Your task to perform on an android device: My friend wants to buy something for me, so please share the reminder "Shopping" on the Reminder app with him via email at Thomas123@gmail.com.
Image 1: 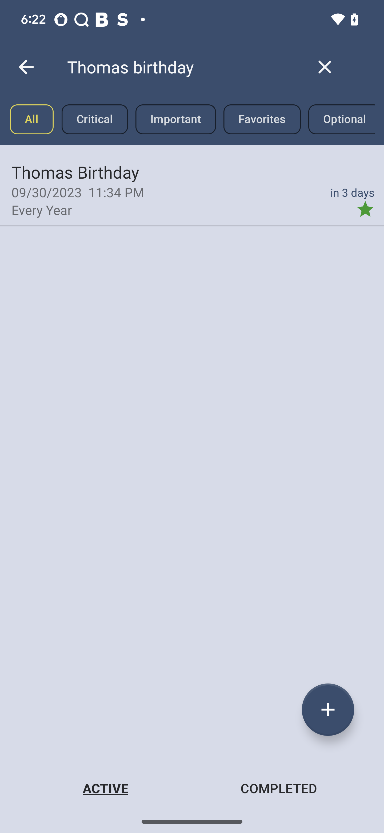
Go back to the previous page
Step 1: press back button
Image 2: 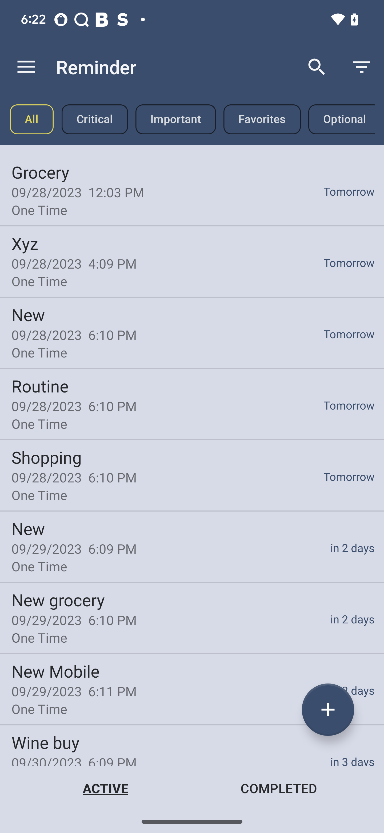
Click on the shopping reminder
Step 2: click (71, 477)
Image 3: 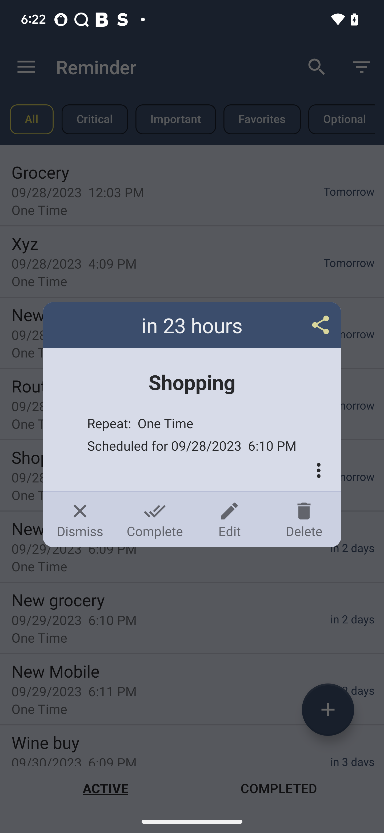
Click on the share icon
Step 3: click (192, 325)
Image 4: 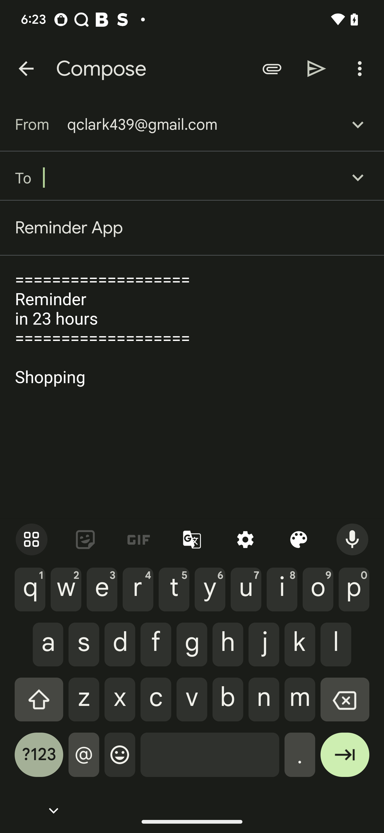
Type Thomas123@gmail.com in the recipient tab
Step 4: type "Thomas123@gmail.com"
Image 5: 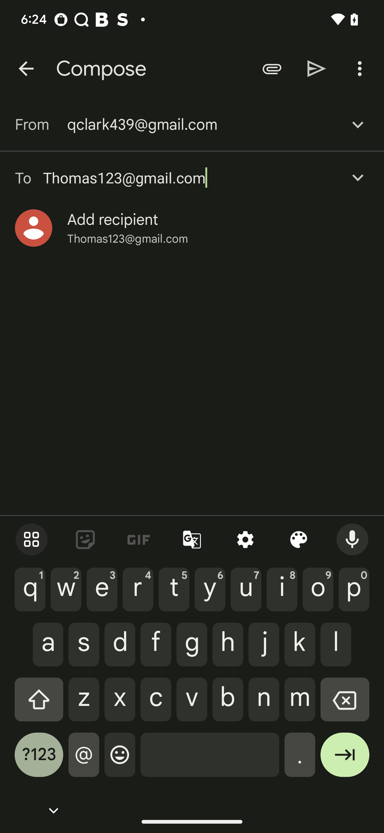
Click on the send button
Step 5: click (317, 68)